Your task to perform on an android device: I want to create an exchange rate alert when 1JOD reaches 43.5448 EGP so I can get a notification as soon as the price hits the set limit in the Xe app.
Image 0: 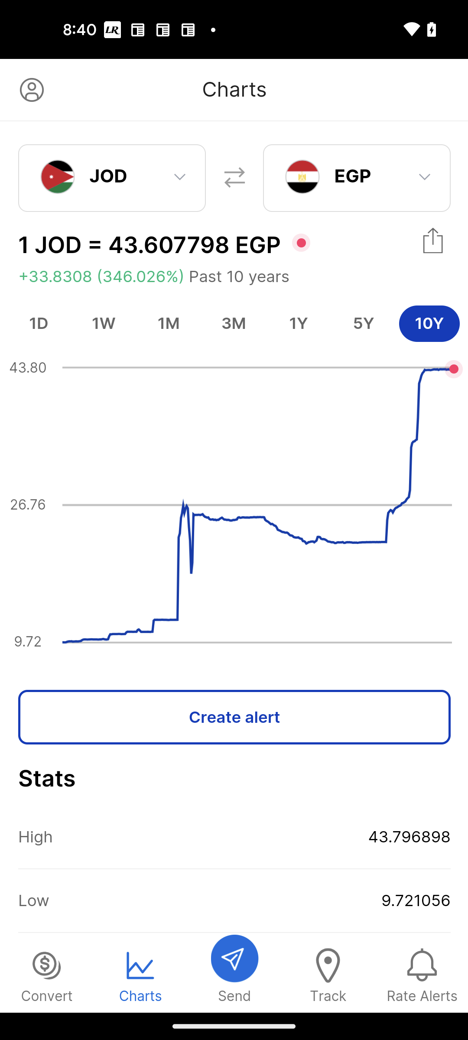
Click on the Create alert button
Step 0: click (235, 717)
Image 1: 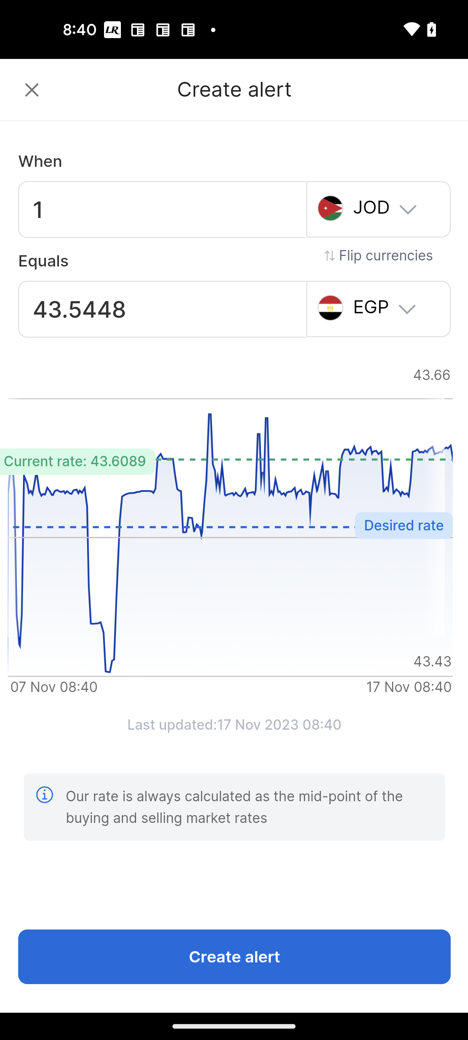
Click on the Create alert button
Step 1: click (328, 975)
Image 2: 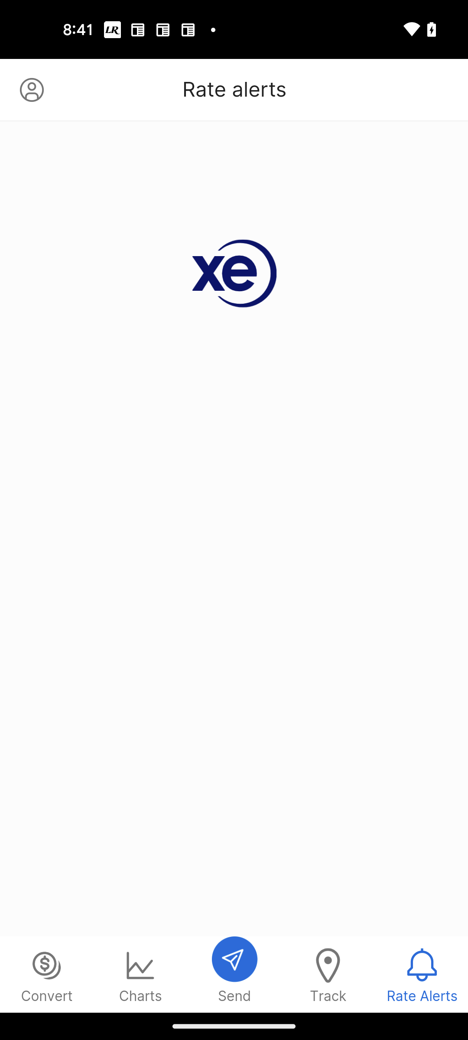
Click on the Create alert button
Step 2: wait